Your task to perform on an android device: Go to the Clock Buddy app and delete the timer.
Image 0: 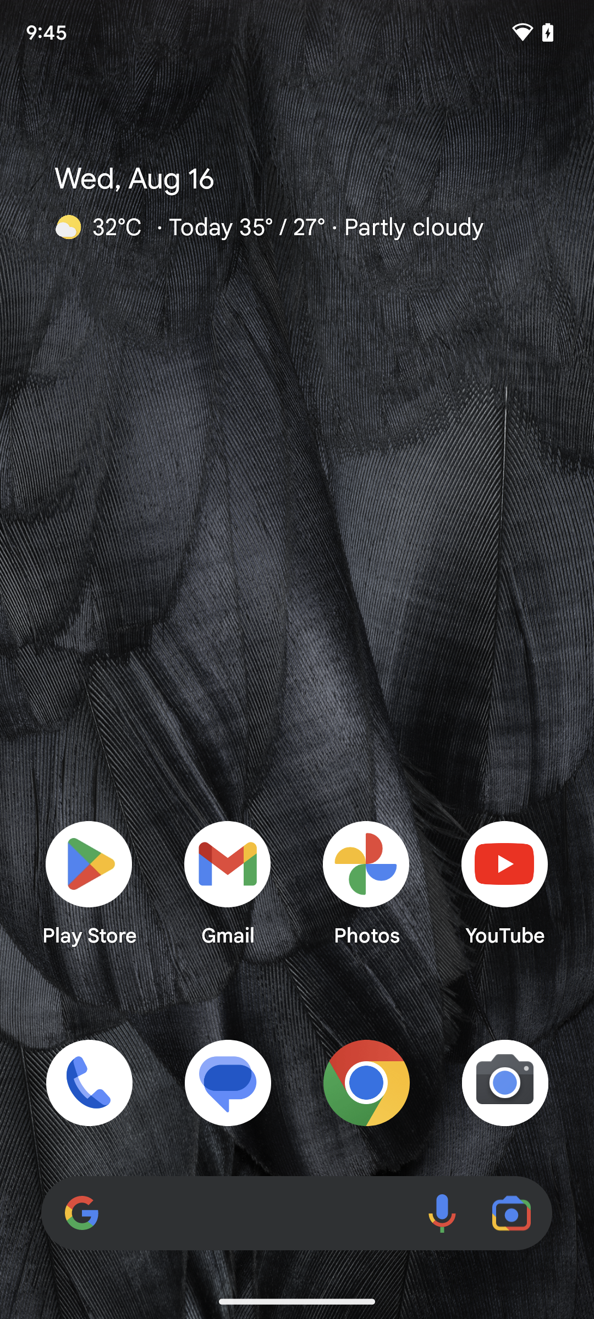
Go to the Clock Buddy app.
Step 0: open app "ClockBuddy"
Image 1: 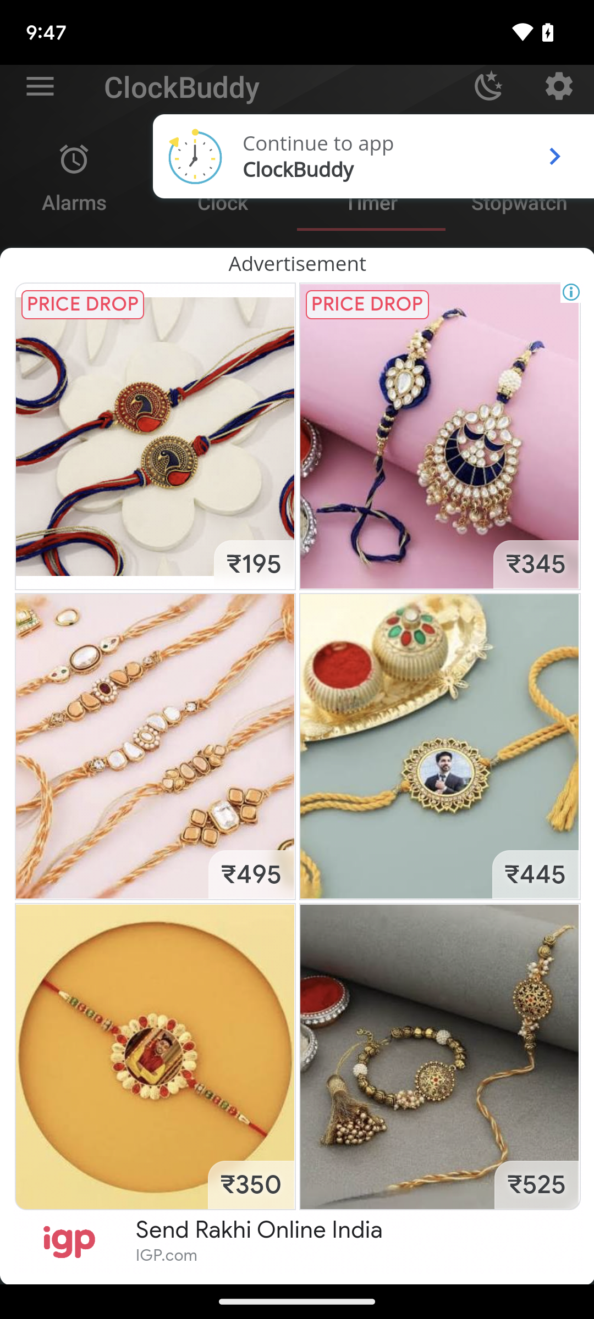
Go to the Clock Buddy app.
Step 1: wait
Image 2: 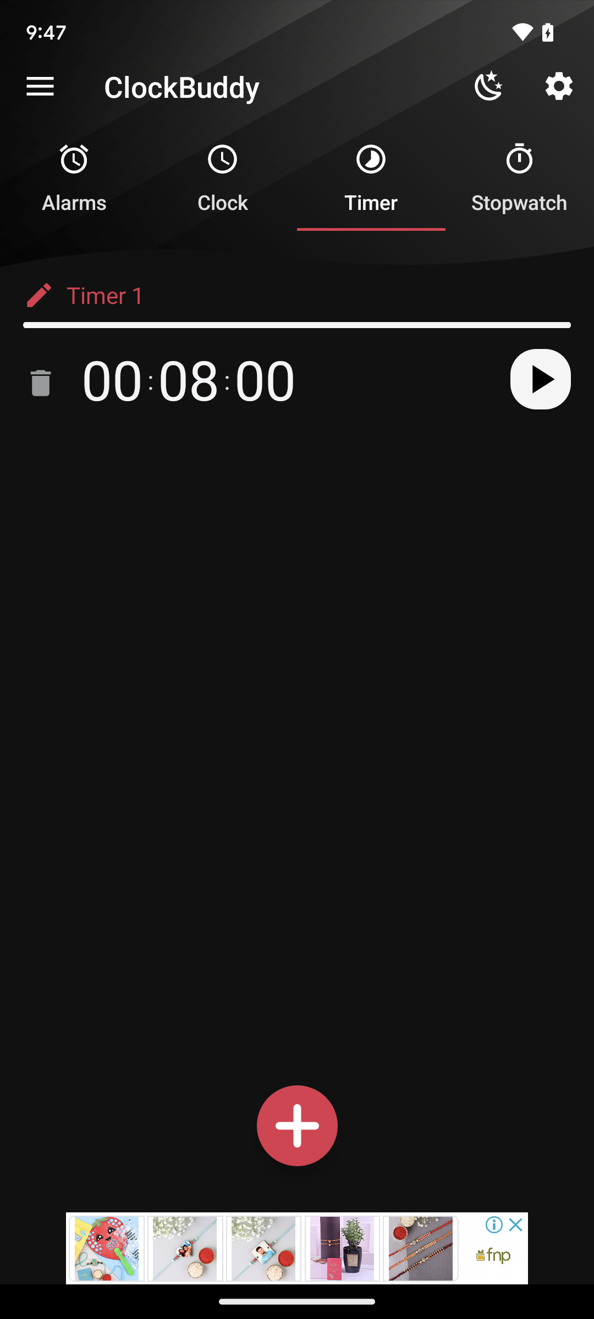
Delete the timer.
Step 2: click (40, 383)